Your task to perform on an android device: Set a timer for 30 minutes in the clock app
Image 0: 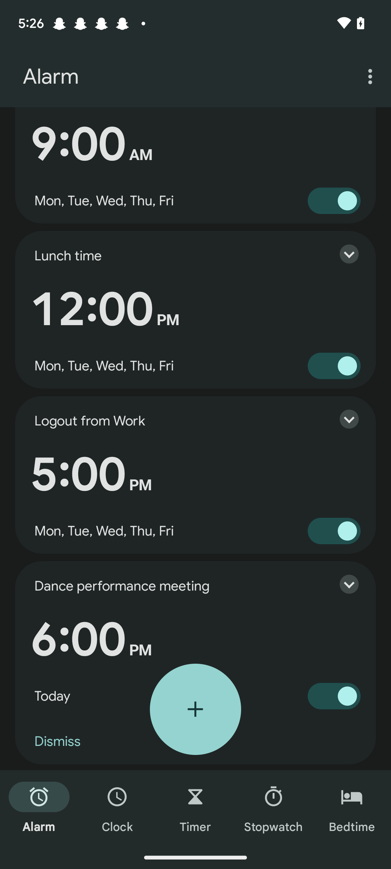
Click on the timer tab at the bottom of the screen
Step 0: click (195, 808)
Image 1: 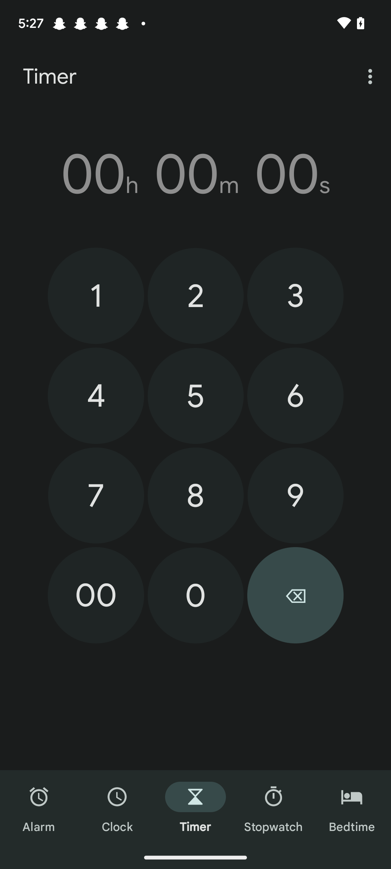
Click on the 3 number in the keypad
Step 1: click (295, 296)
Image 2: 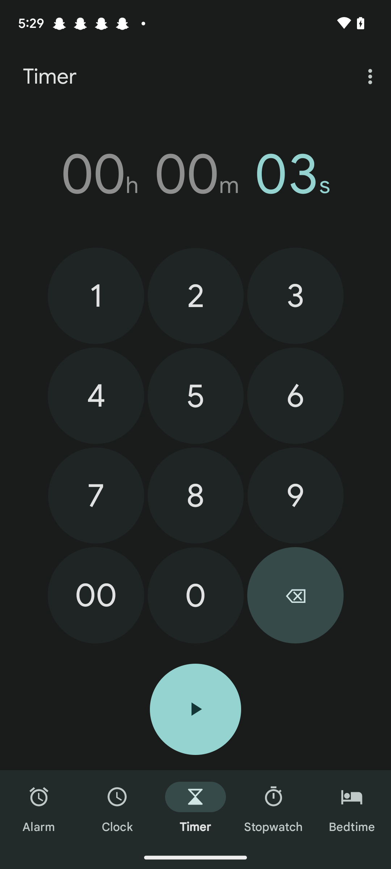
Click on the 0 number in the keypad
Step 2: click (195, 595)
Image 3: 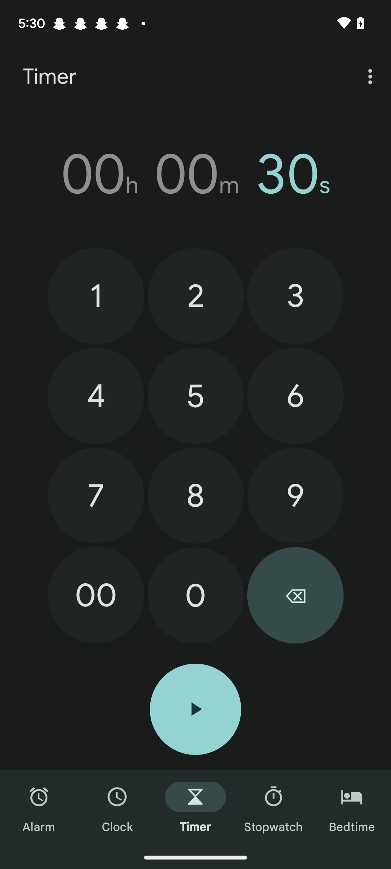
Click on the 00 number in the keypad
Step 3: click (96, 595)
Image 4: 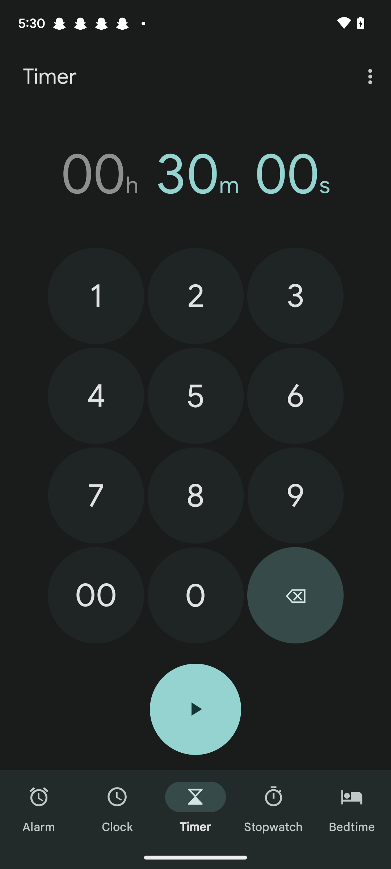
Click on the play button
Step 4: click (195, 709)